Your task to perform on an android device: Search for mails from Cerebra Research in the Gmail app.
Image 1: 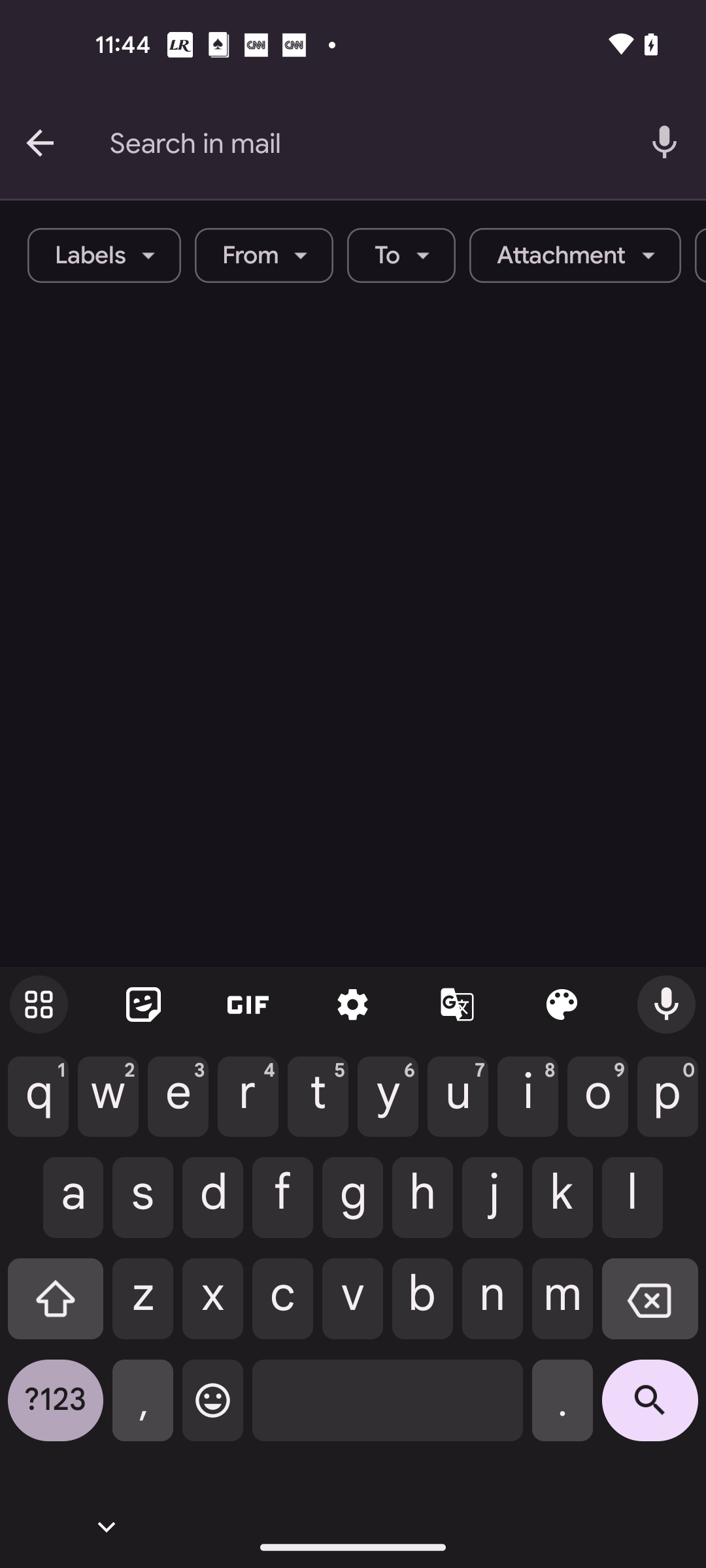
Search for Cerebra Research
Step 1: type "Cerebra Research"
Image 2: 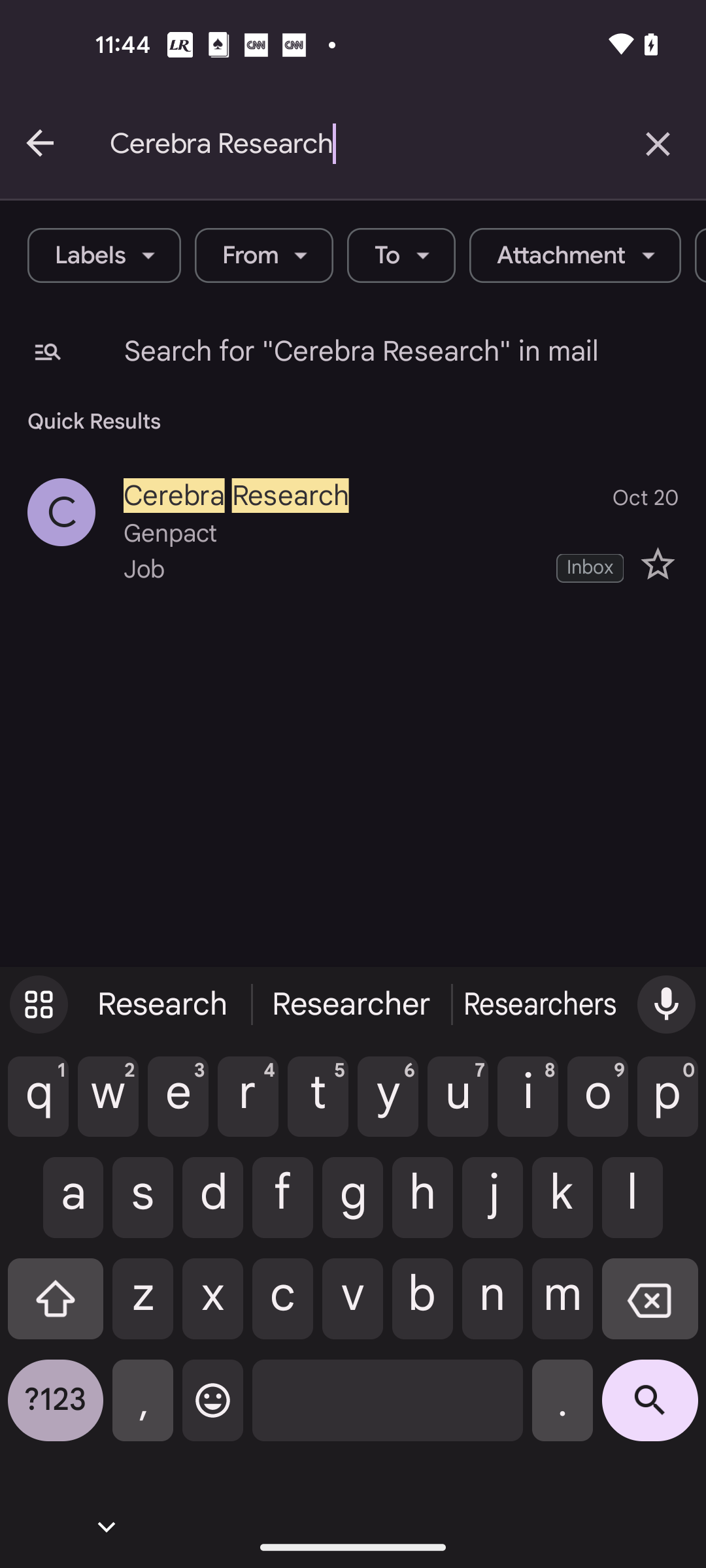
Click on the search icon at the bottom right corner of the screen
Step 2: click (650, 1410)